Your task to perform on an android device: View all contacts in the Dialer app.
Image 0: 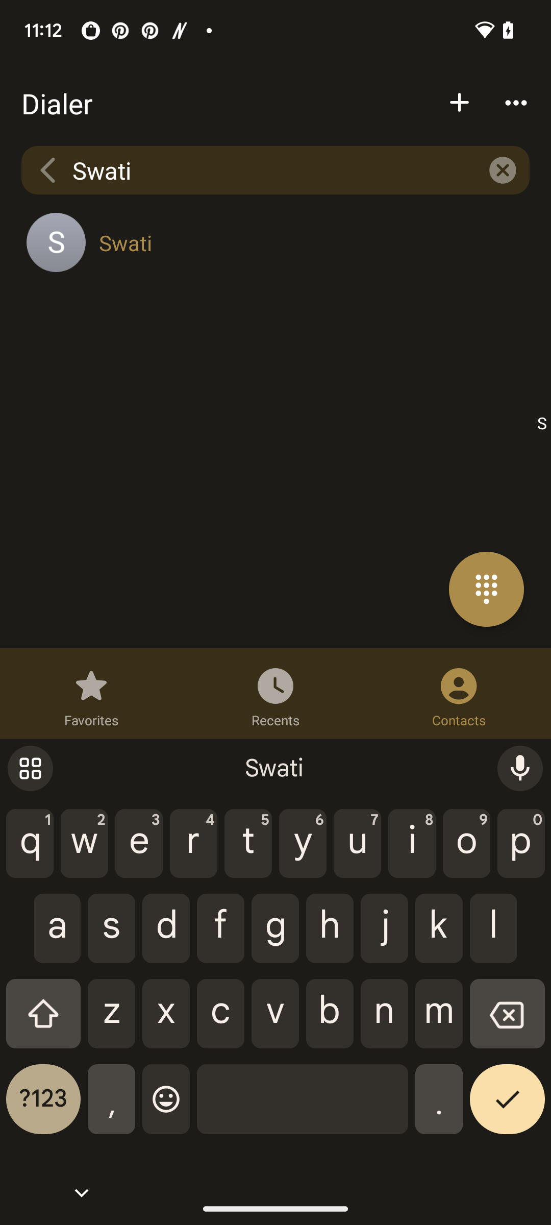
Click on the back button.
Step 0: click (43, 170)
Image 1: 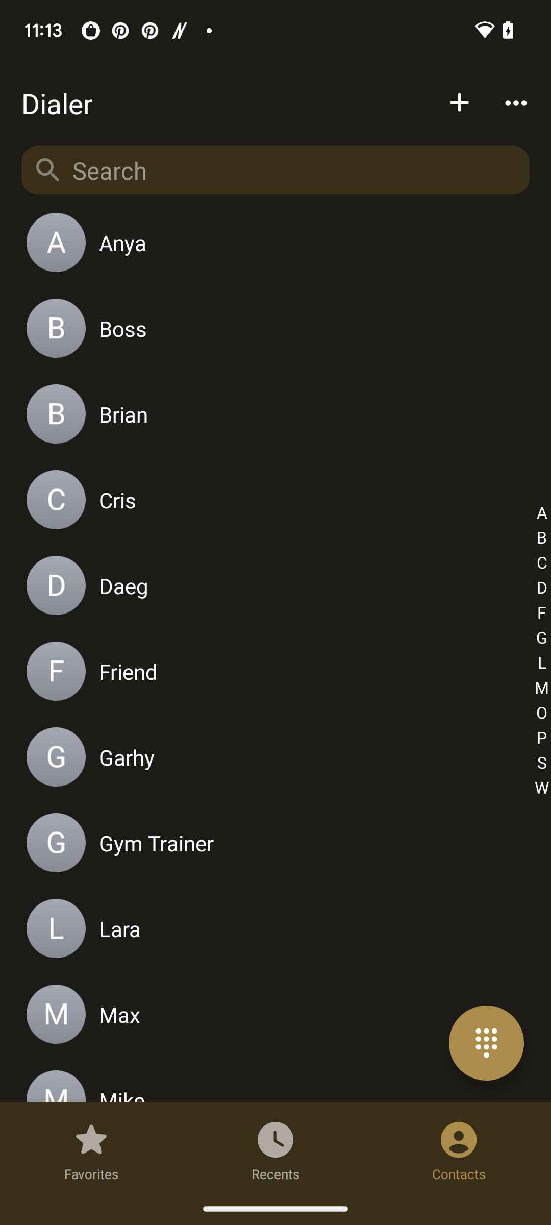
Swipe down to view all the contacts.
Step 1: scroll down